Your task to perform on an android device: In the Gmail app, mark the most recent email from Rappi as important.
Image 0: 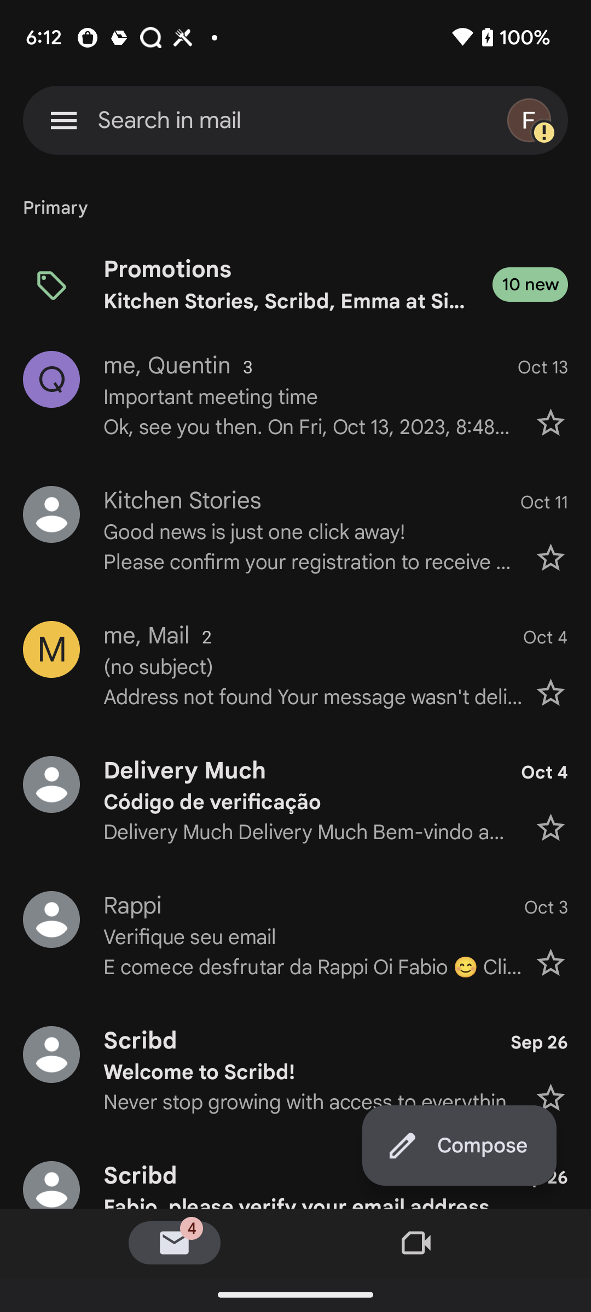
Click on the star icon of Rappi email
Step 0: click (296, 935)